Your task to perform on an android device: I want to save the Drawing sheet in the sketchbook app.
Image 0: 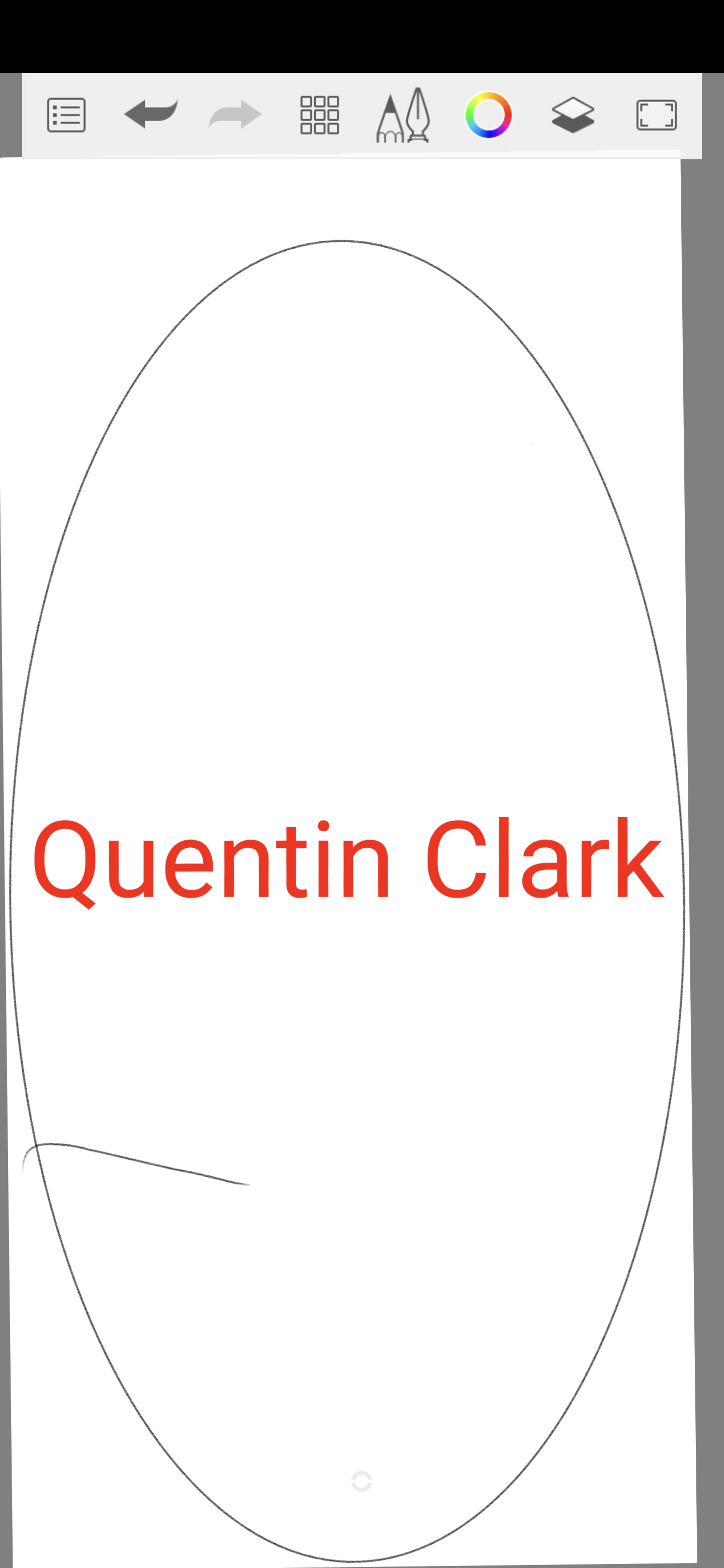
Click on the more icon button on the left top of the screen
Step 0: click (68, 105)
Image 2: 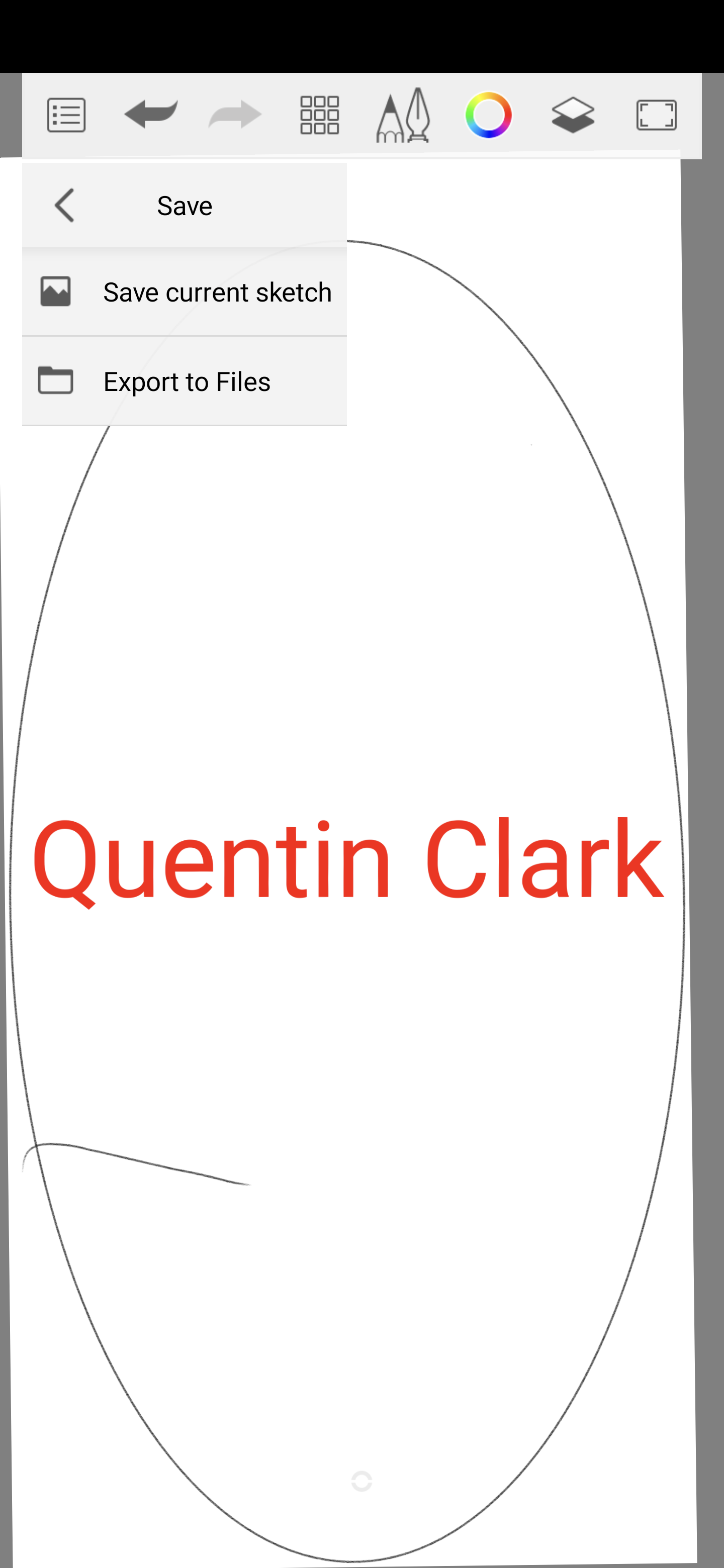
Click on the save current sketch option
Step 2: click (259, 314)